Your task to perform on an android device: I will read the 19th page of my favorite book, "The Queen's Gambit," after some time, but for now, add the bookmark  for me on the 19th page so that I can remember where I have to start.
Image 0: 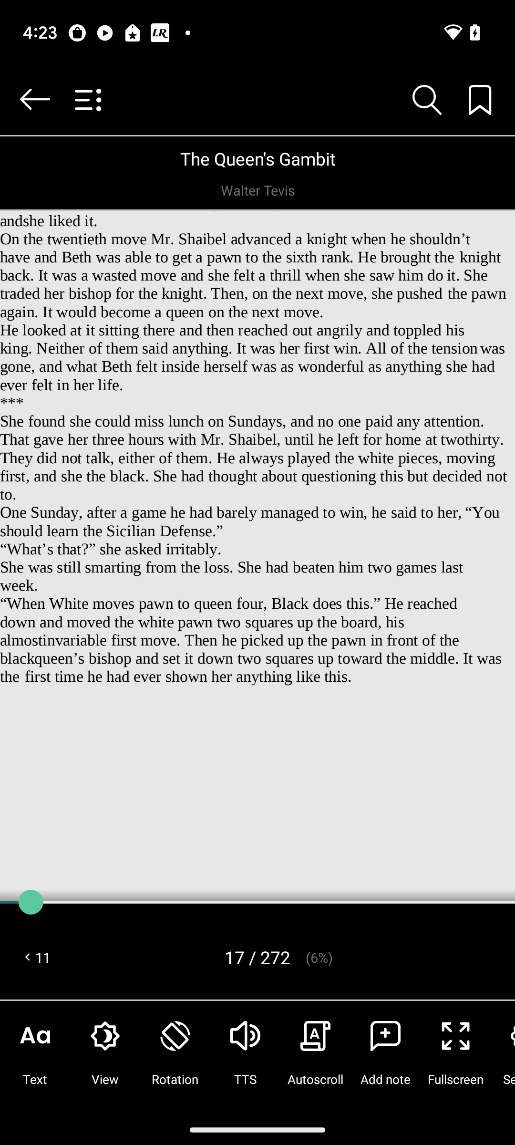
Click on the Bookmark icon at the top right corner of the screen.
Step 0: click (479, 99)